Your task to perform on an android device:  In FormsApp, change the question number six to "Are you comfortable working the night shift?"
Image 0: 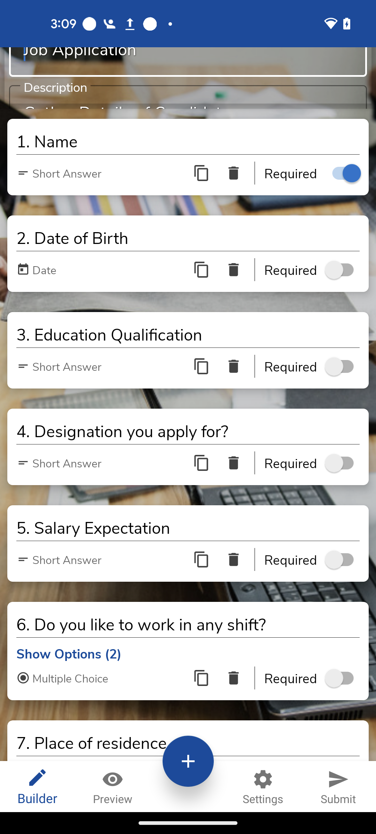
Click on the sixth question to edit it.
Step 0: click (188, 621)
Image 1: 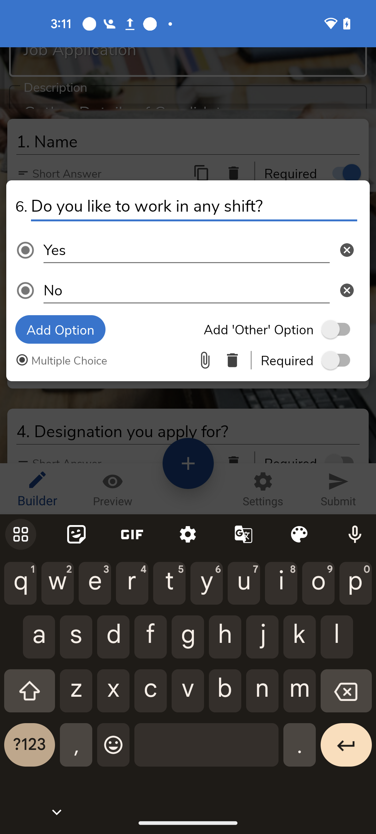
Replace this question with Are you comfortable working the night shift?
Step 1: type "Are you comfortable working the night shift?"
Image 2: 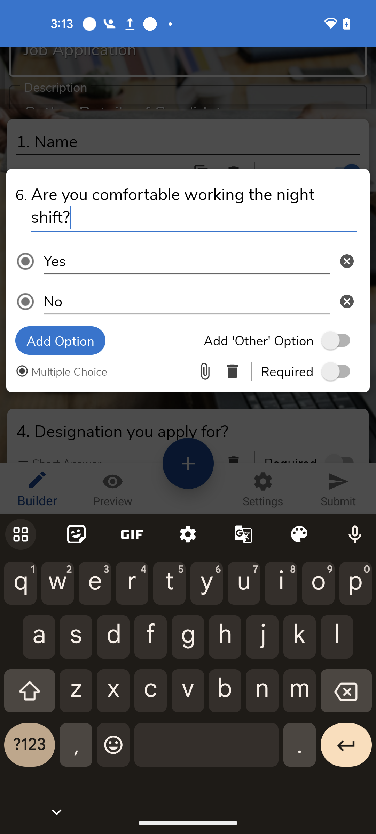
Click anywhere on screen.
Step 2: click (282, 127)
Image 3: 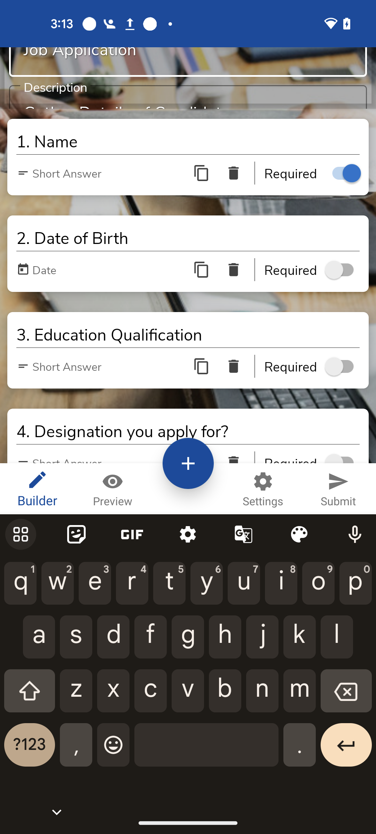
Close the virtual keyboard .
Step 3: click (56, 812)